Your task to perform on an android device: The video was playing slowly on the Vimeo app, therefore I want to increase the speed setting by 1.5x to watch it faster.
Image 0: 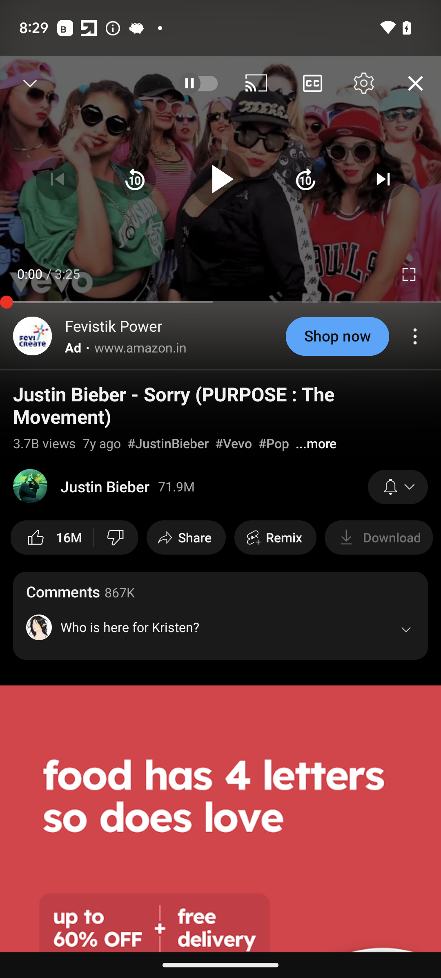
Open the vimeo app
Step 0: open app "Vimeo"
Image 1: 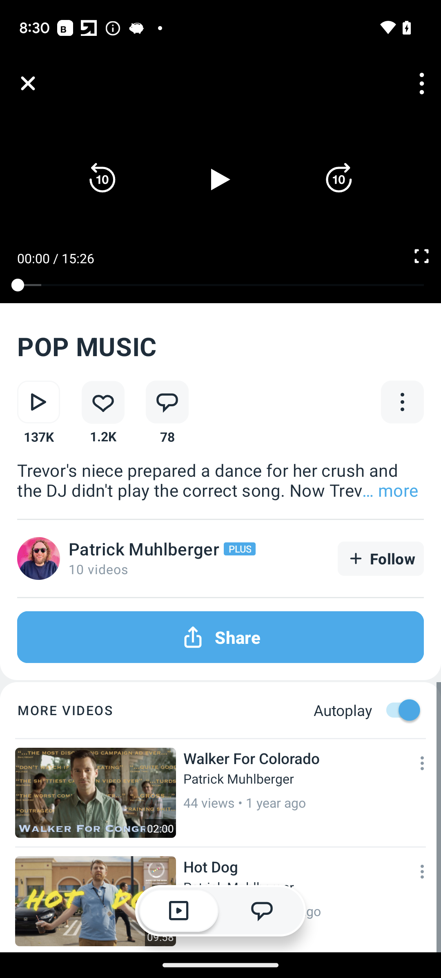
Click on the three dots in the right corner of the screen.
Step 1: click (418, 81)
Image 2: 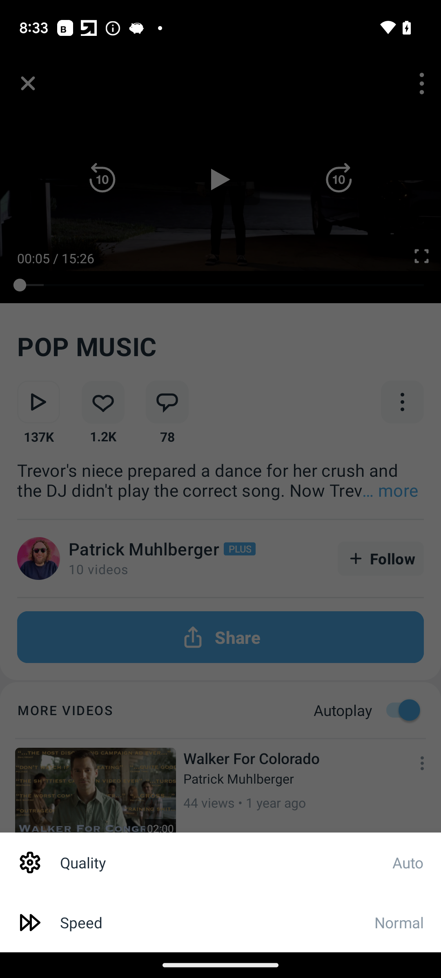
Click on the speed option at the bottom of the screen.
Step 2: click (217, 922)
Image 3: 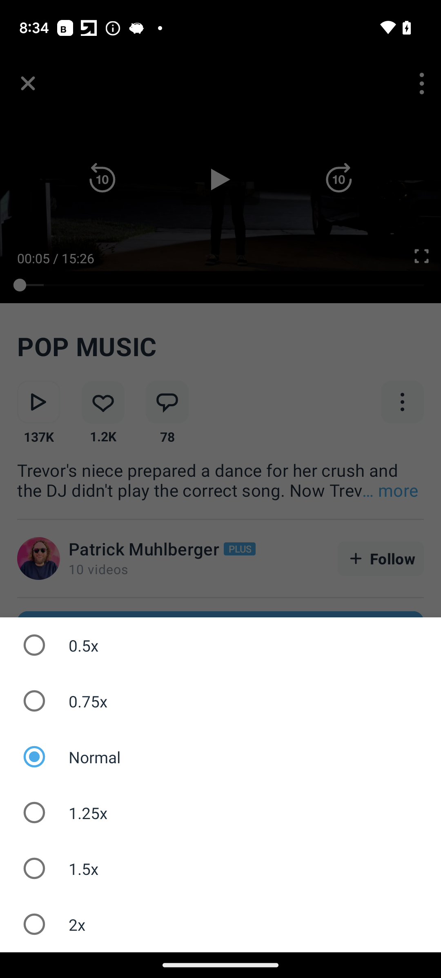
Click on the 1.5x playback option.
Step 3: click (58, 868)